Your task to perform on an android device: I don't want to skip my friend Thomas'birthday. In the reminder app, set the Thomas'birthday reminder to repeat every year.
Image 0: 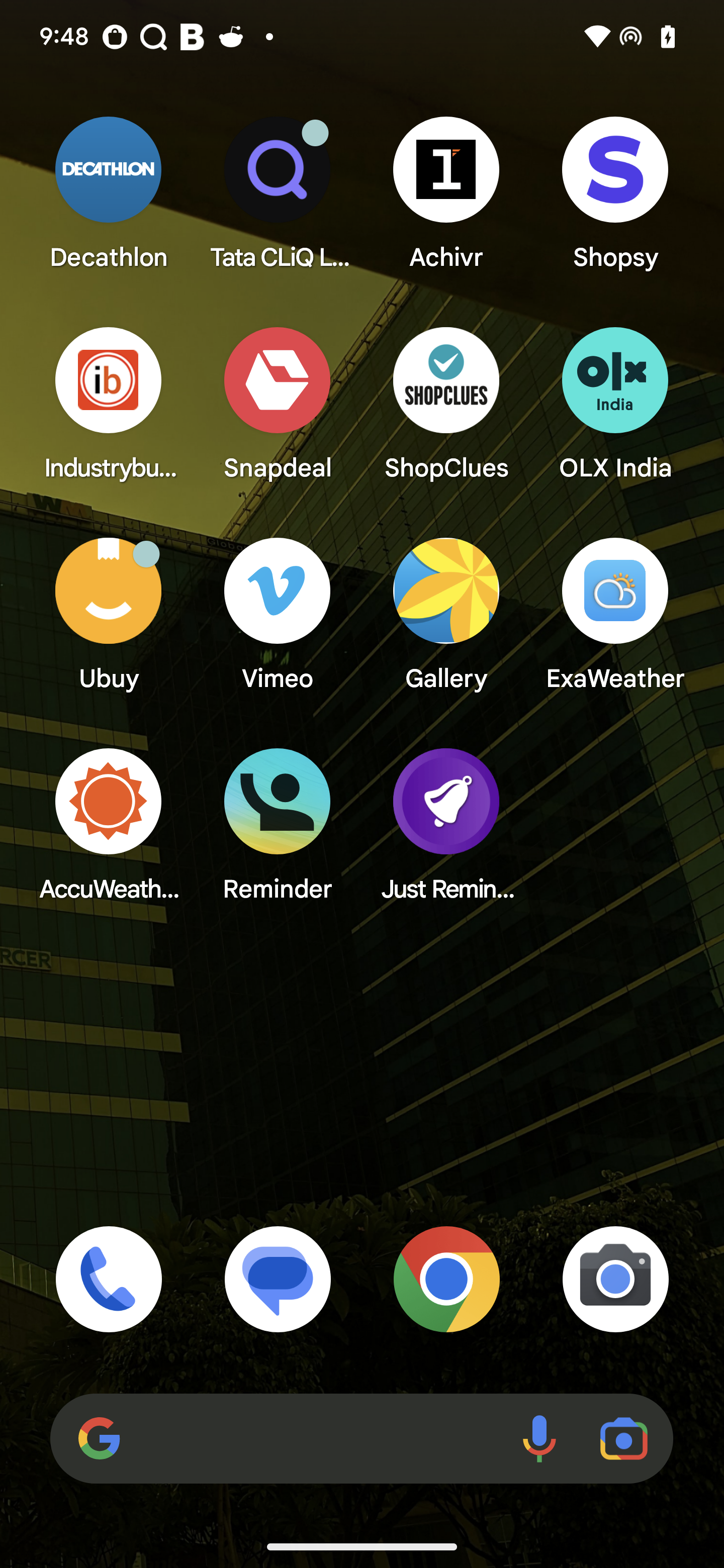
open Just Reminder app
Step 0: open app "Just Reminder"
Image 1: 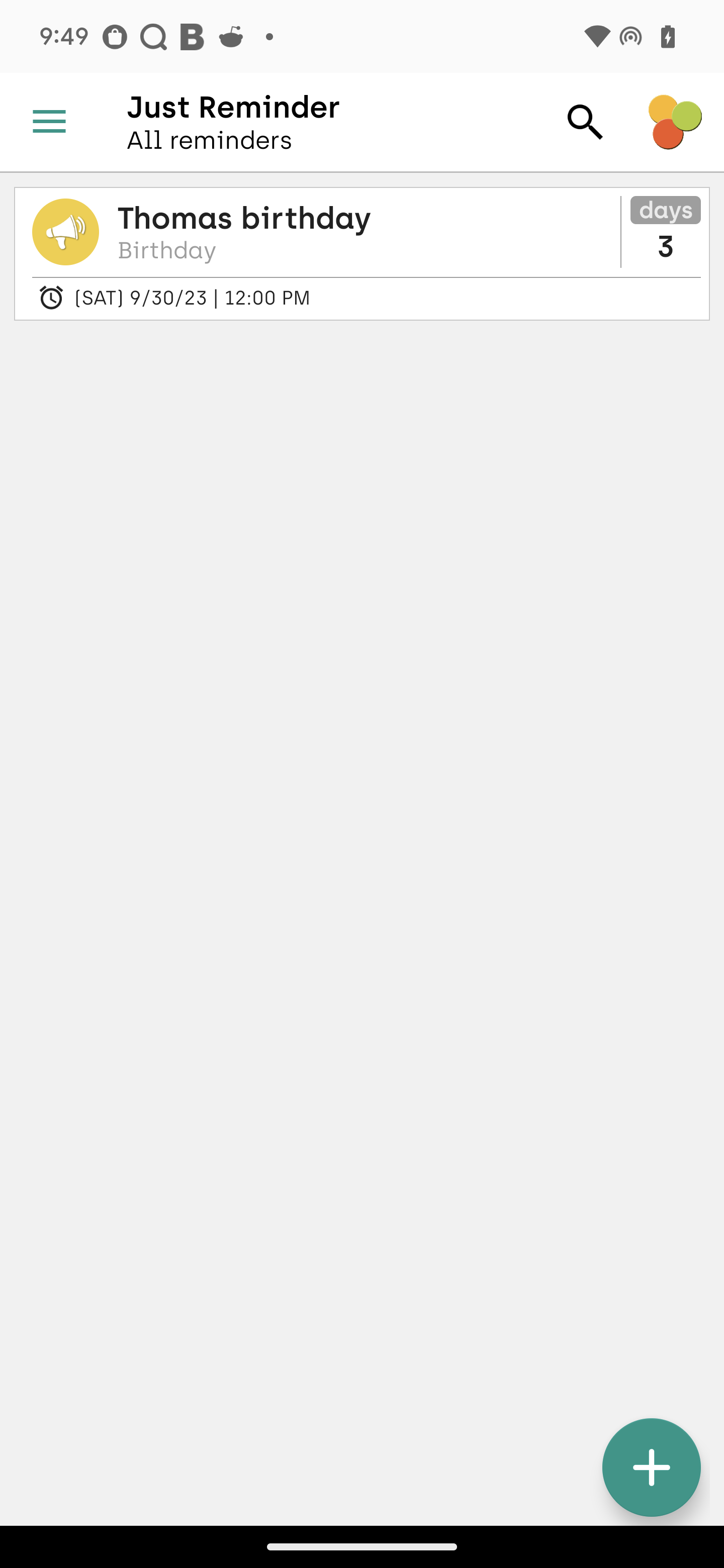
Click on the thomas birthday reminder
Step 1: click (469, 220)
Image 2: 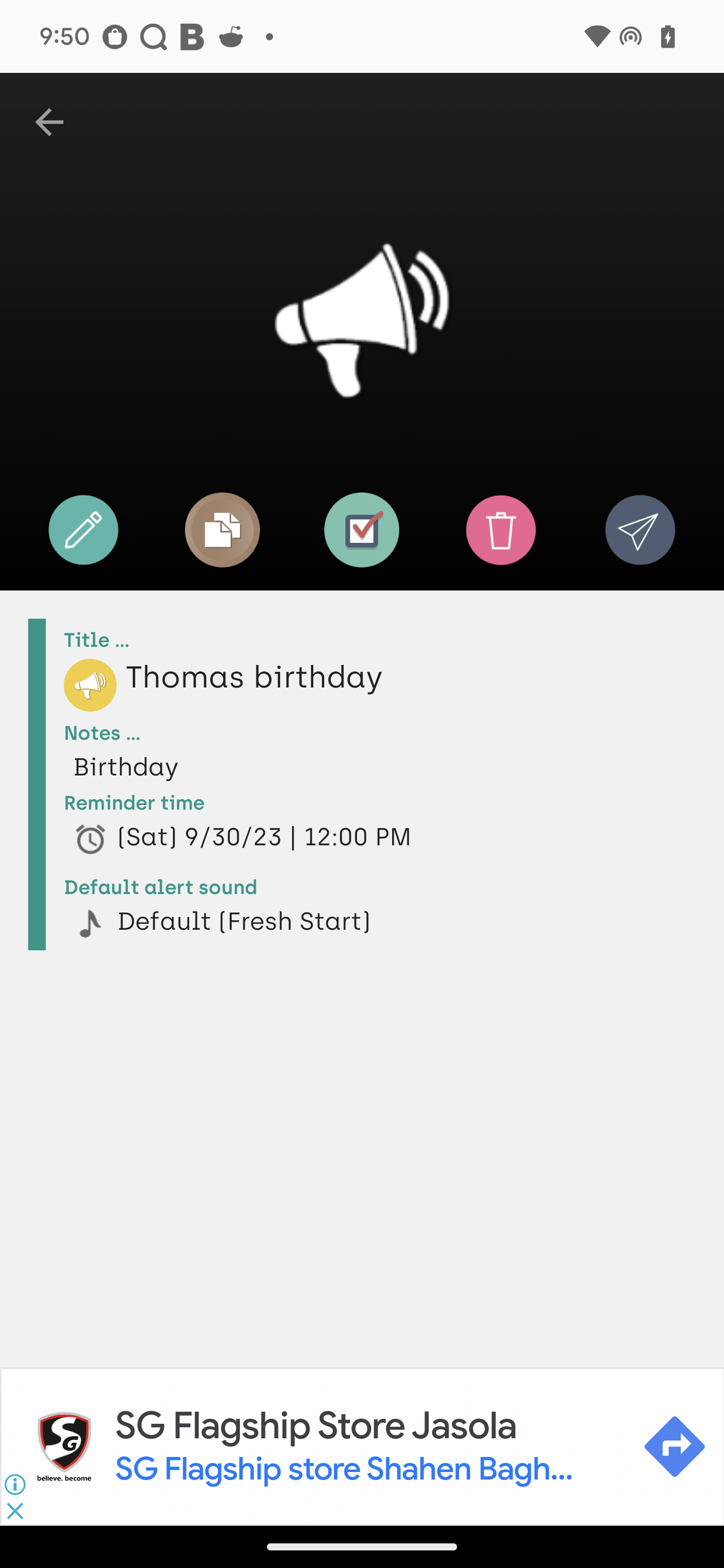
Click on the edit option
Step 2: click (83, 530)
Image 3: 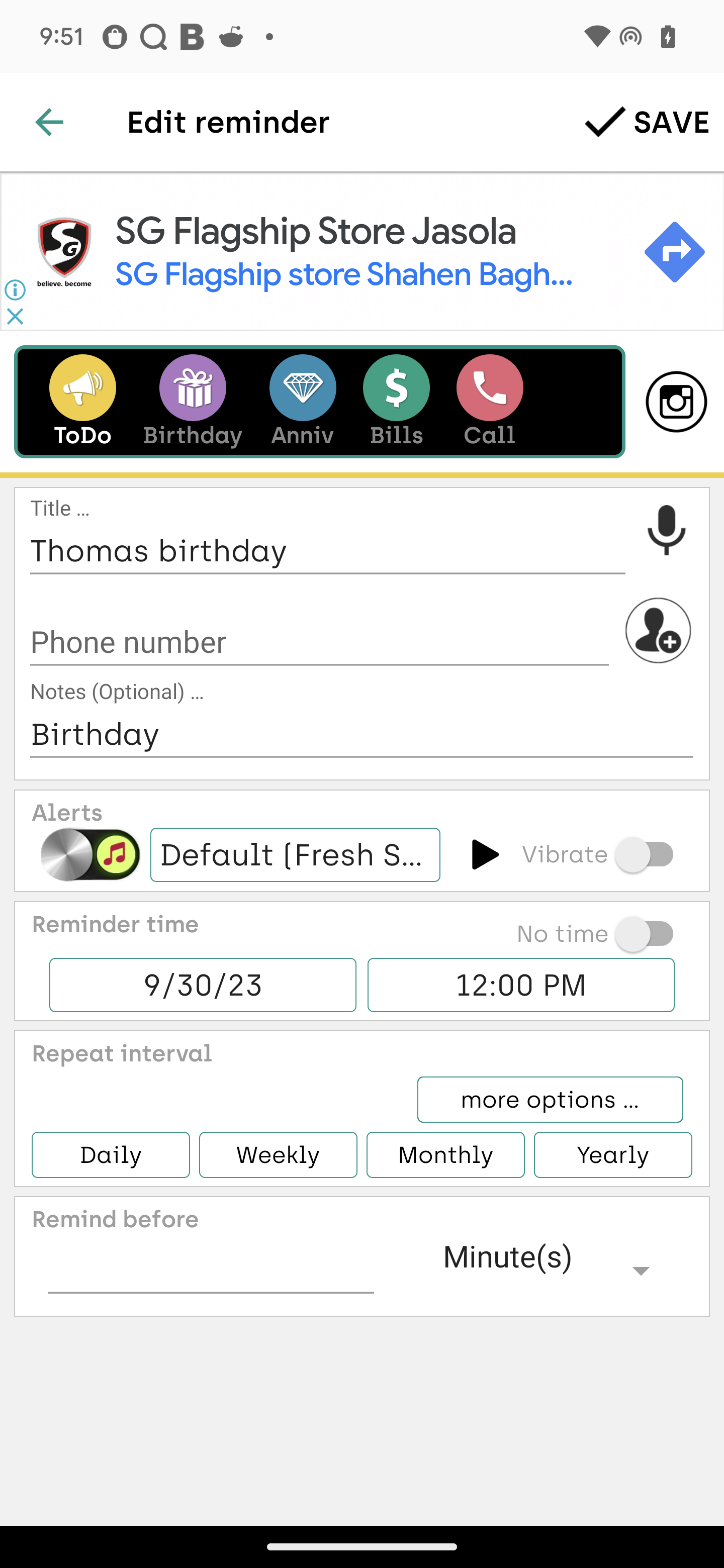
Click on the repeat interval option
Step 3: click (174, 1068)
Image 4: 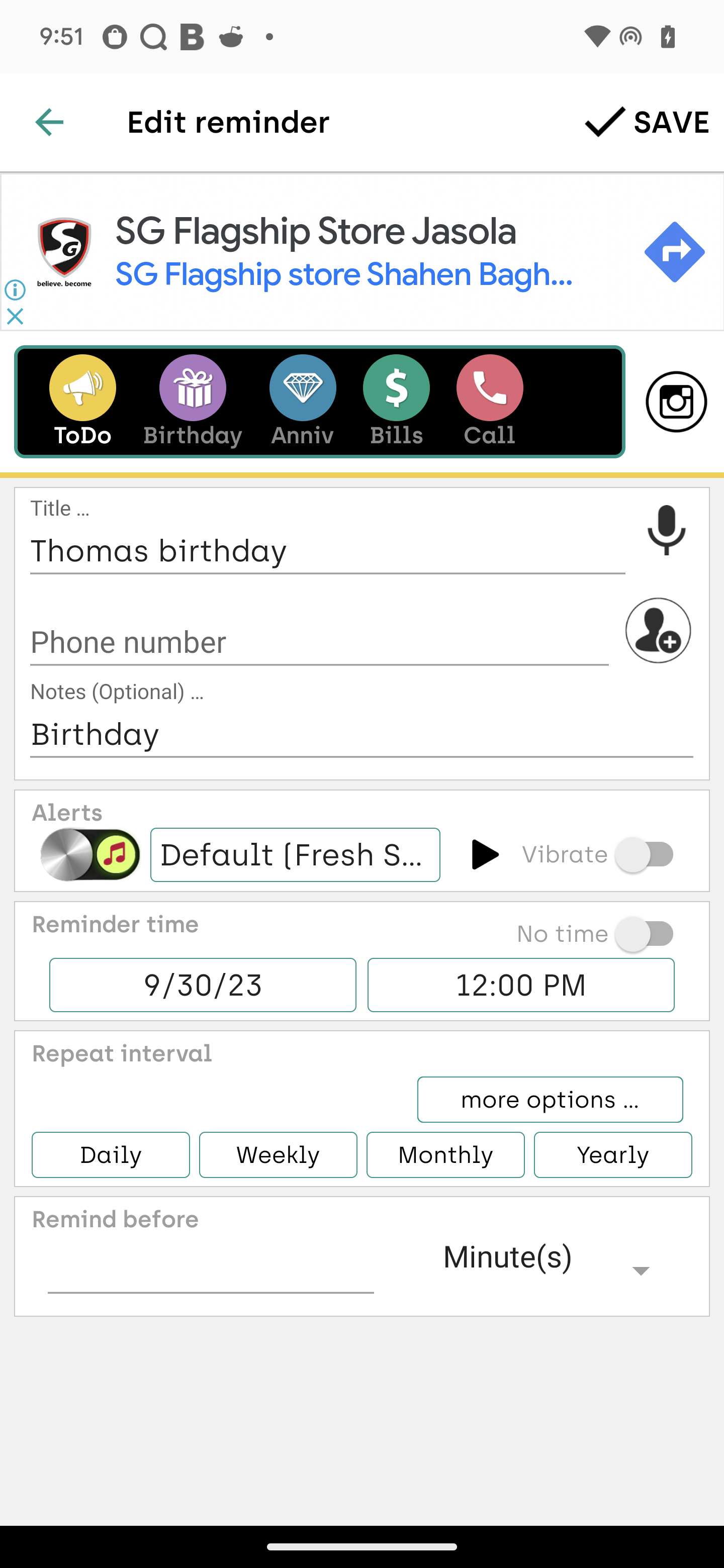
Click on the yearly option
Step 4: click (613, 1154)